Your task to perform on an android device: I want to get the direction from Grand Gothenburg Central Station Sweden to Groningen, Netherlands
Image 0: 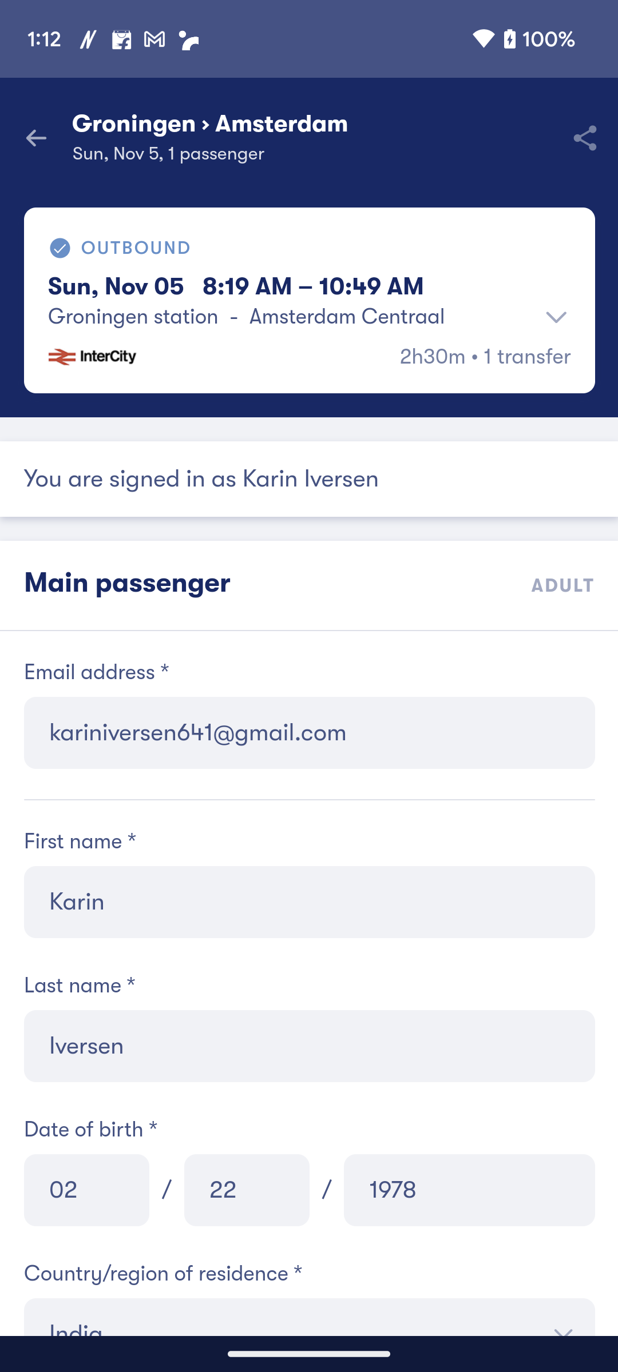
Go back to the screen
Step 0: press back button
Image 1: 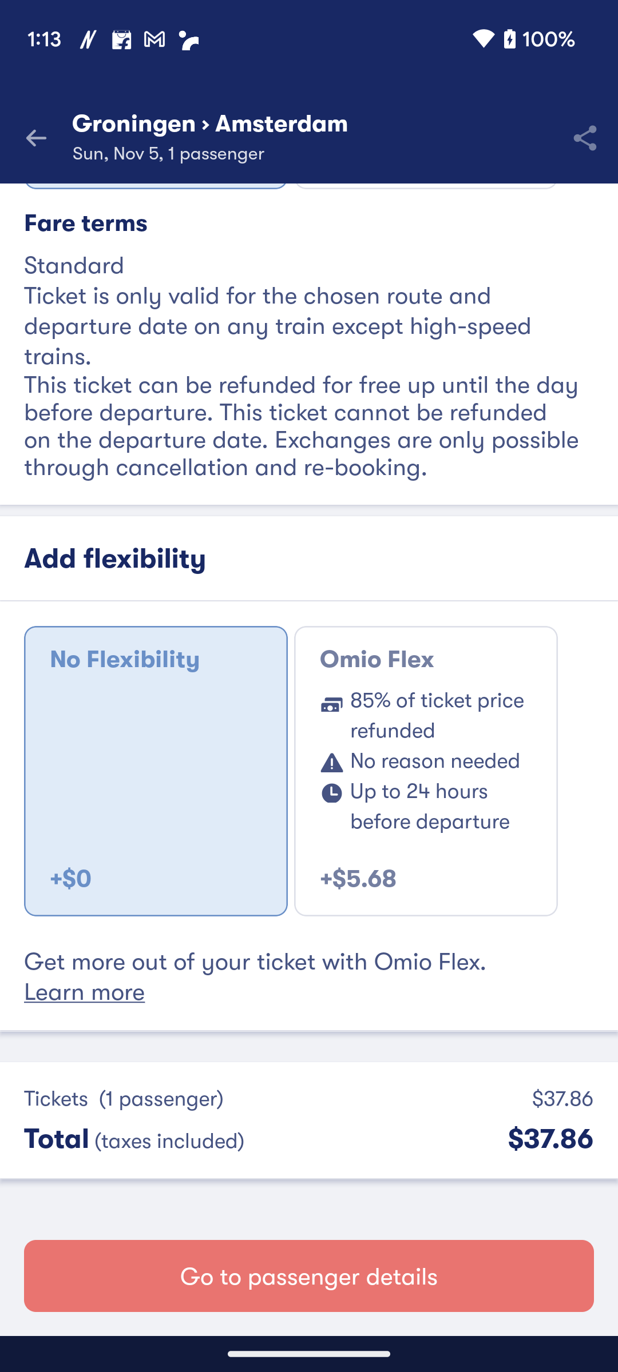
Go back to the screen
Step 1: press back button
Image 2: 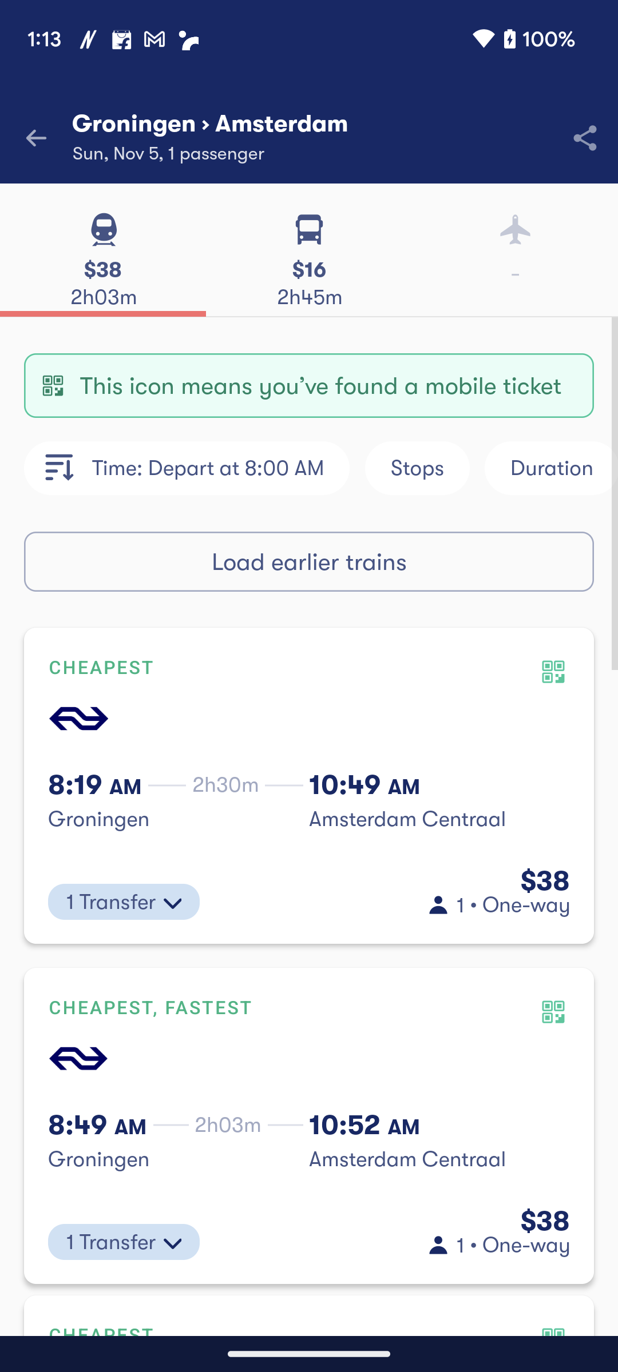
Go back to the screen
Step 2: press back button
Image 3: 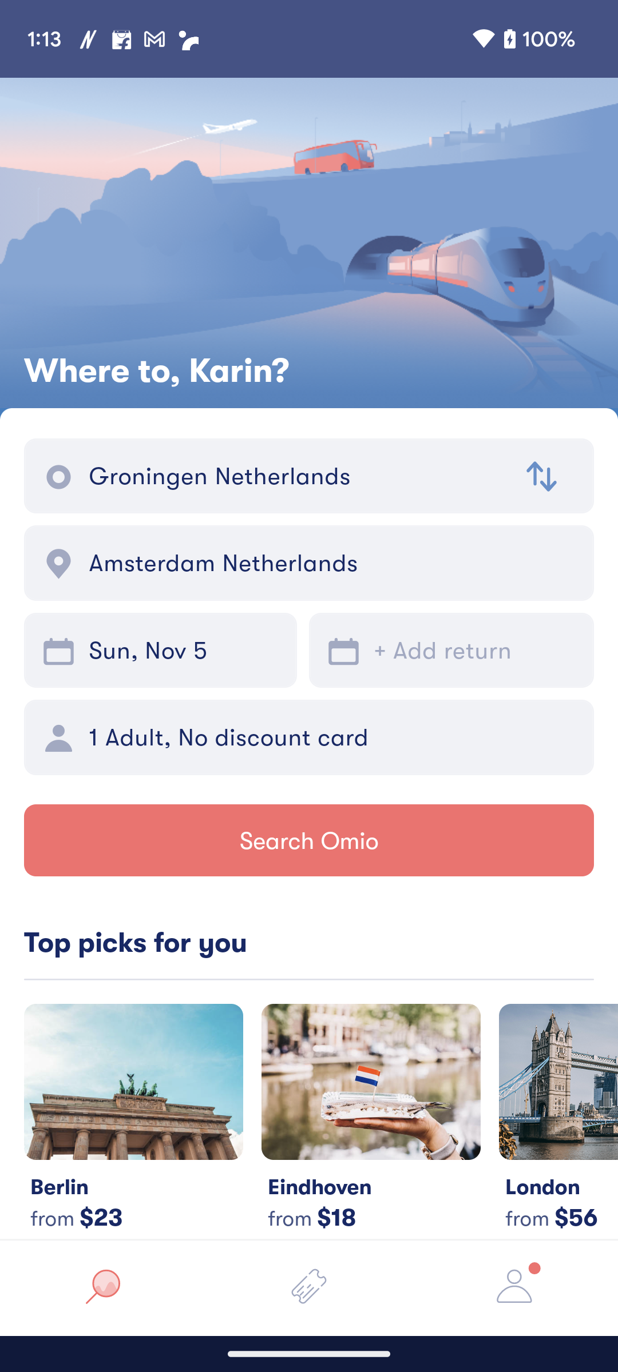
Click on the Start point 
Step 3: click (297, 476)
Image 4: 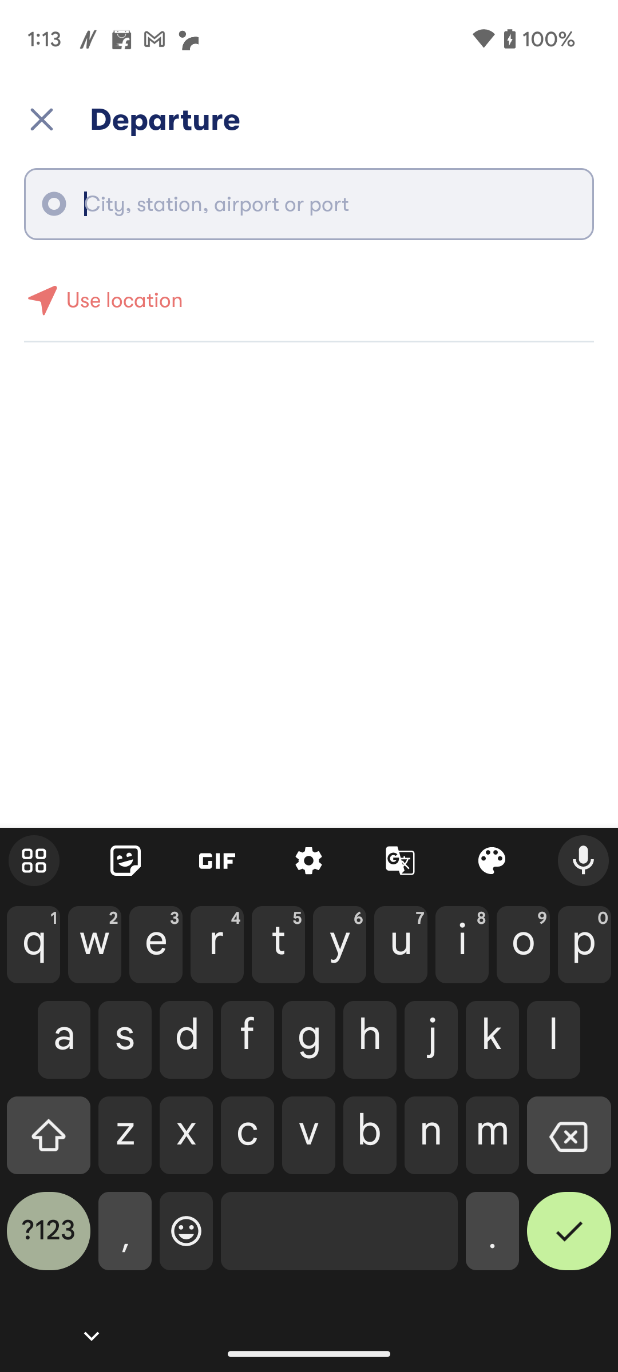
Type Grand Gothenburg Central Station Sweden in search bar
Step 4: type "Grand Gothenburg Central Station Sweden"
Image 5: 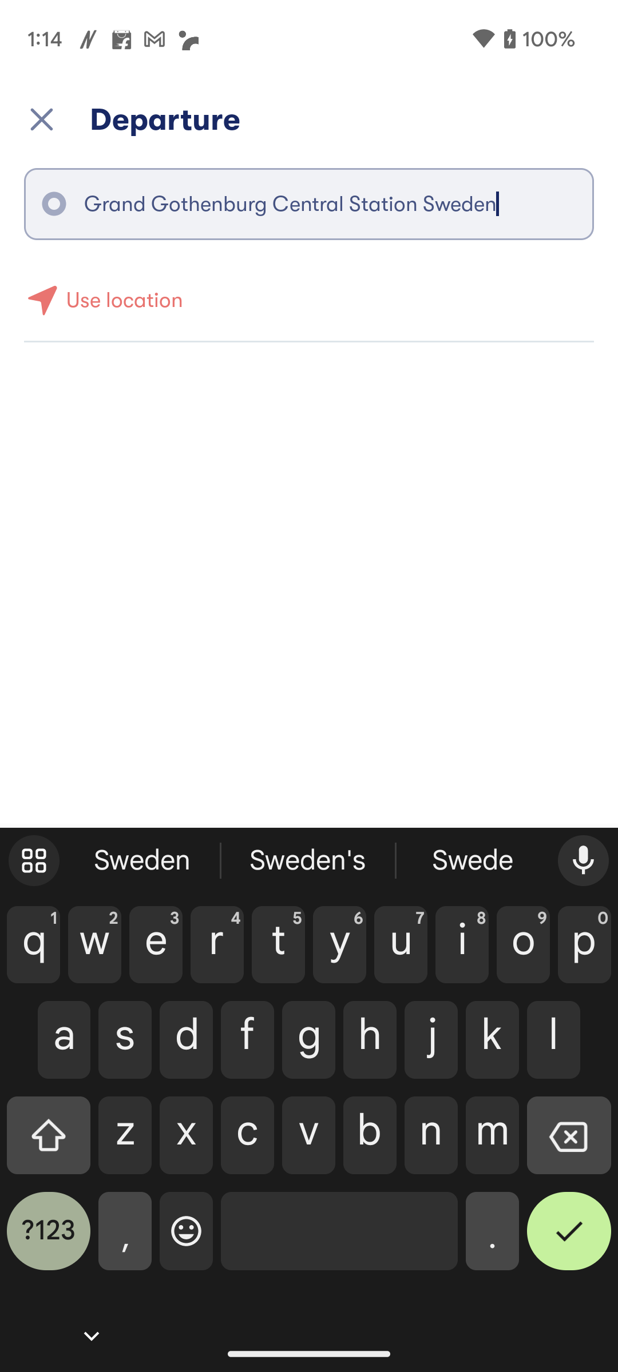
Type Grand Gothenburg Central Station Sweden in search bar
Step 5: wait
Image 7: 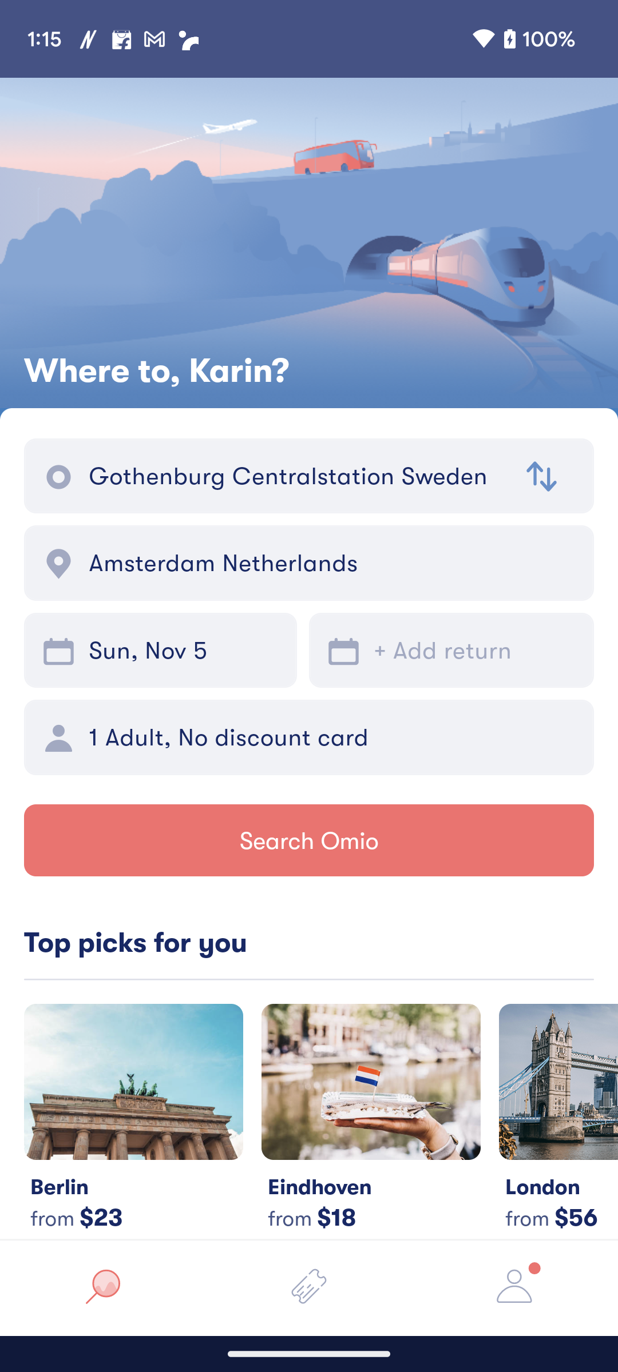
Click on the end point
Step 7: click (332, 563)
Image 8: 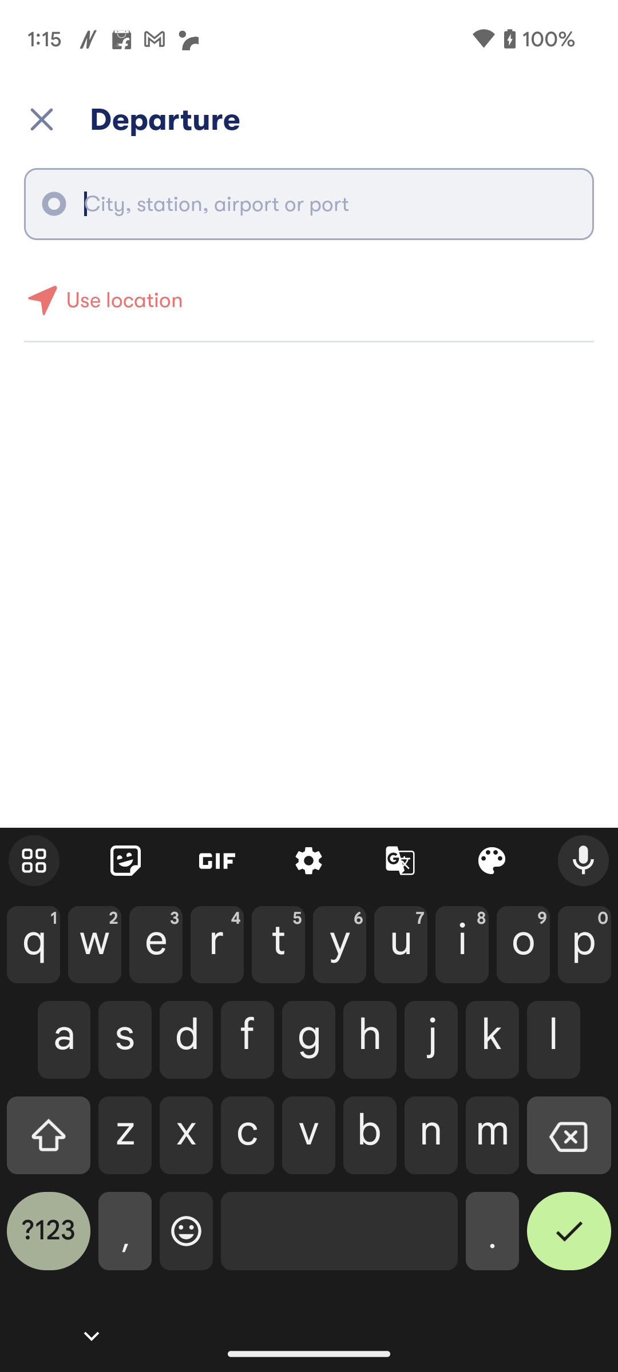
Type Groningen,Netherlands in search bar
Step 8: type "Groningen,Netherlands"
Image 9: 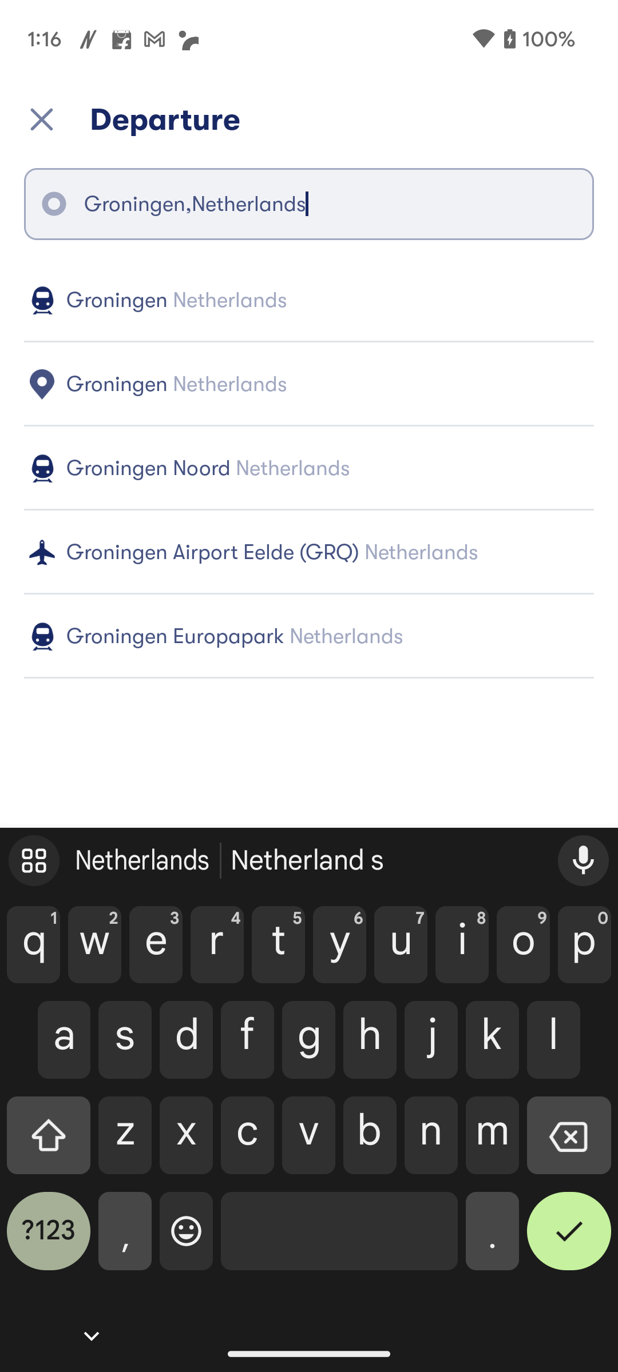
Click on the first suggestion 
Step 9: click (327, 300)
Image 10: 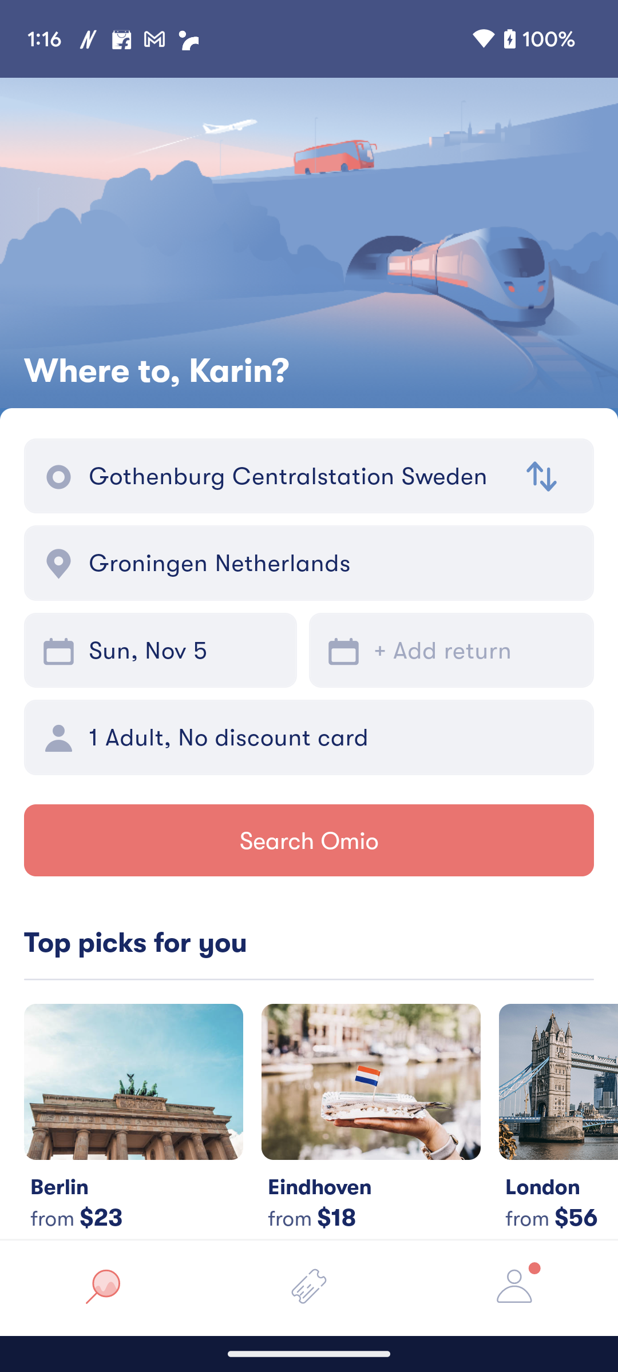
Click on the Search Omio button 
Step 10: click (309, 840)
Image 11: 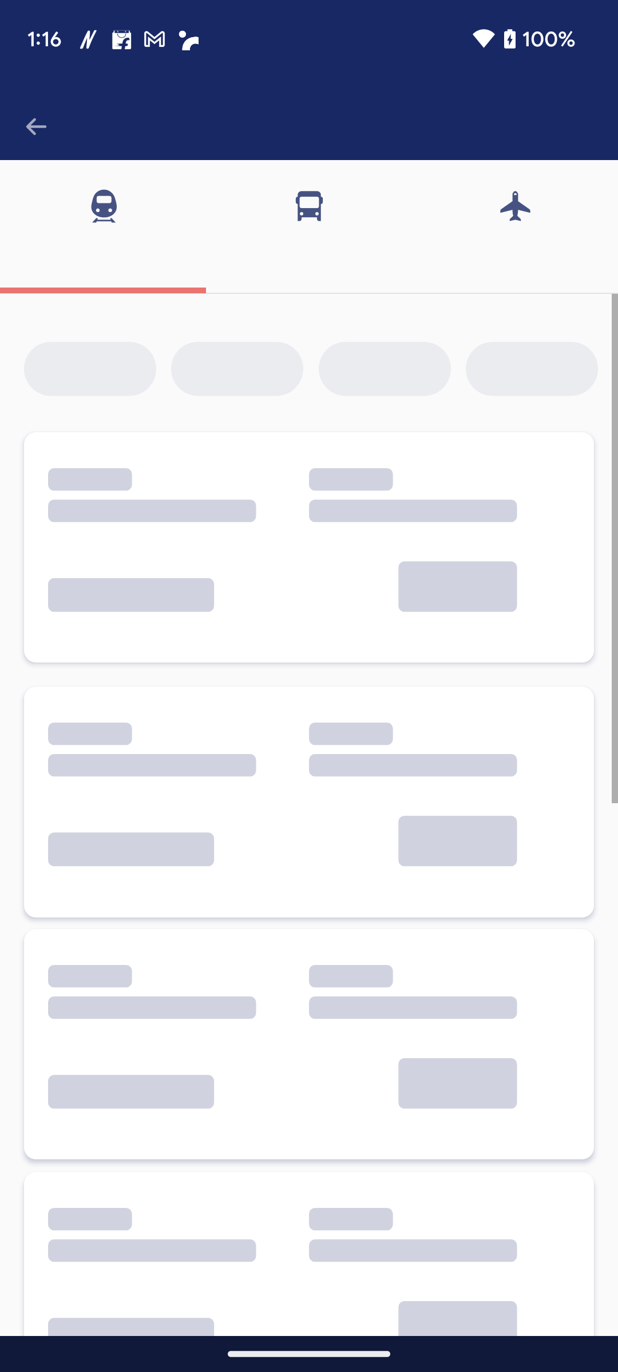
Click on the Search Omio button 
Step 11: wait
Image 12: 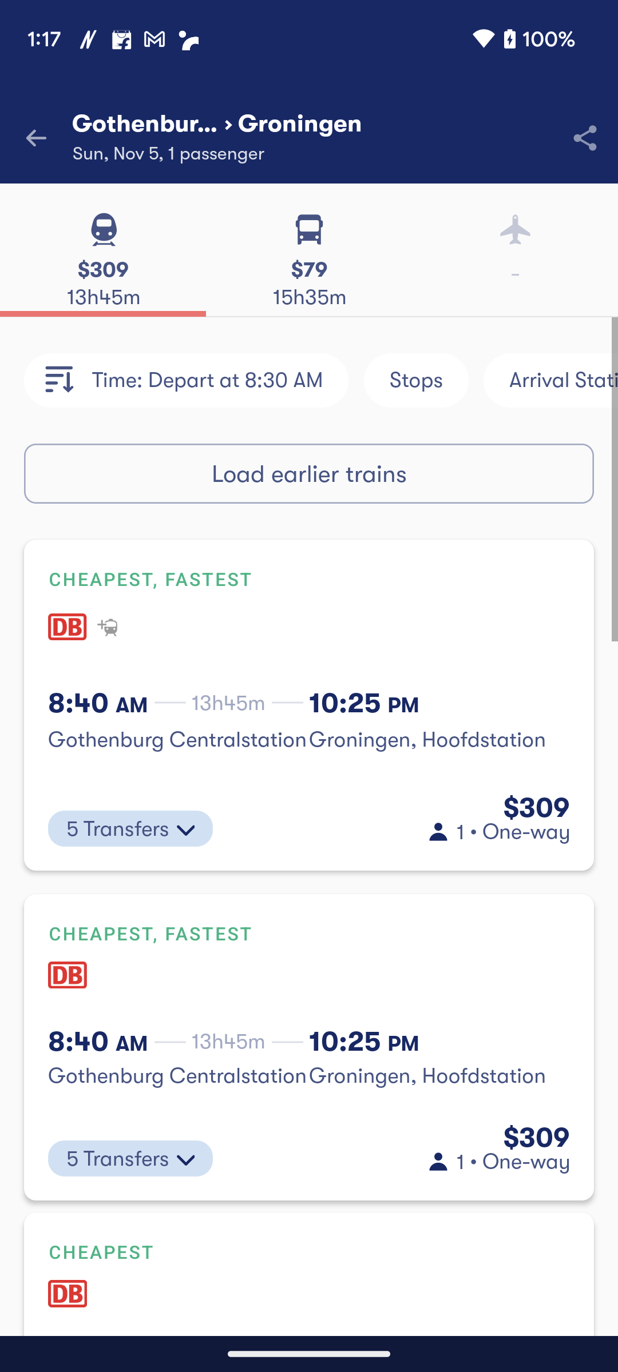
Click on the 5 transfers button in the first suggestion 
Step 12: click (118, 828)
Image 13: 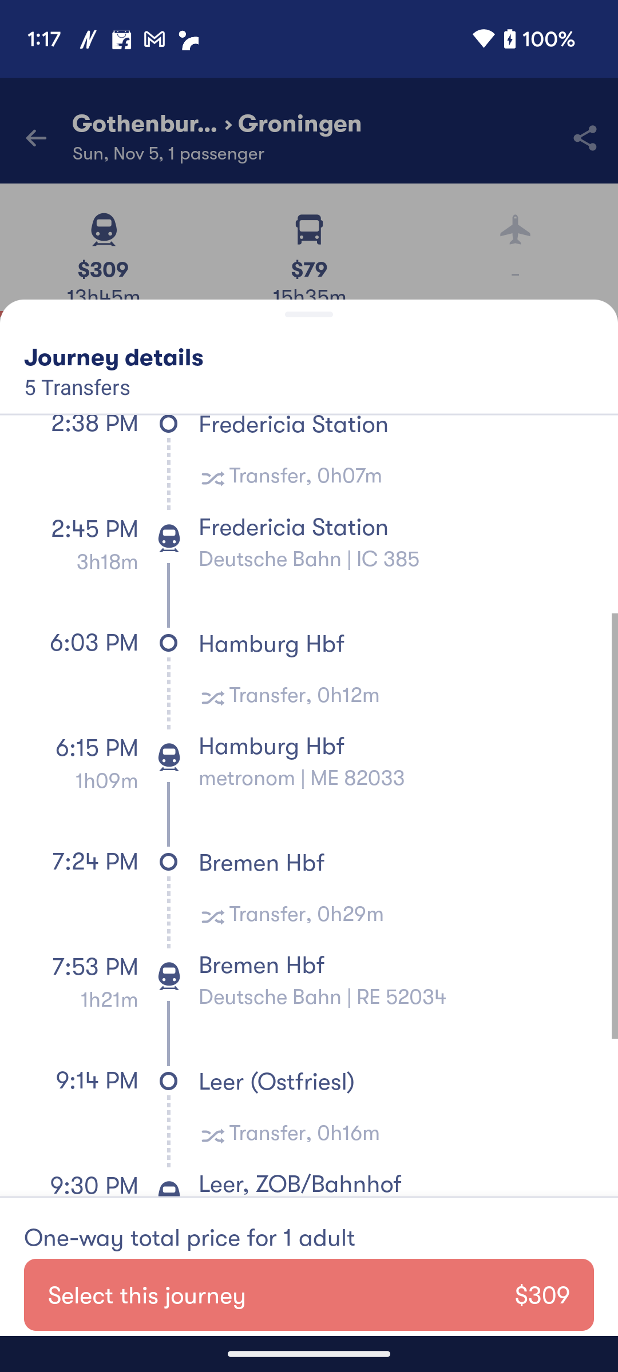
Scroll up to view the direction 
Step 13: scroll down